Your task to perform on an android device: The first product on the list looks interesting, therefore I'd like to  read the specification.
Image 0: 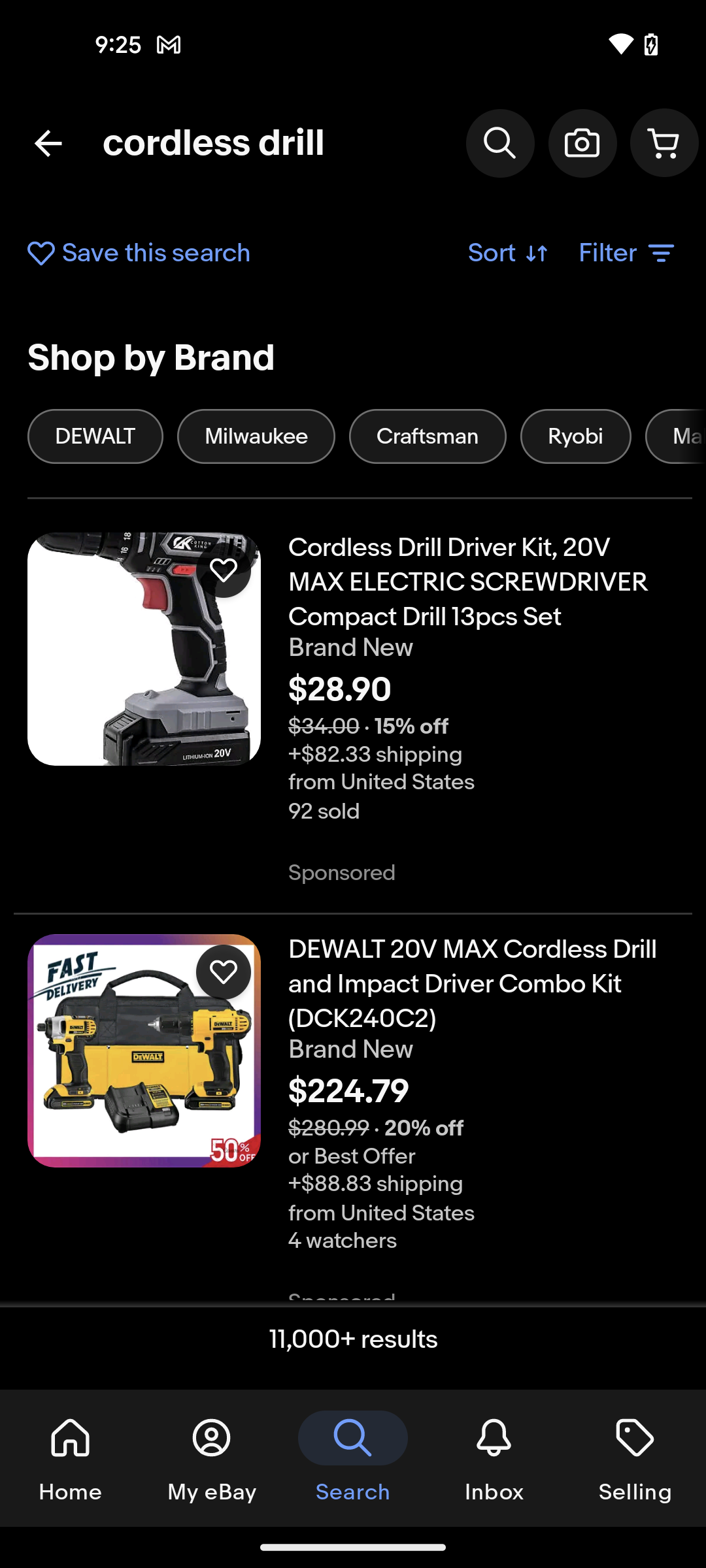
click on the first product of the list
Step 0: click (483, 582)
Image 1: 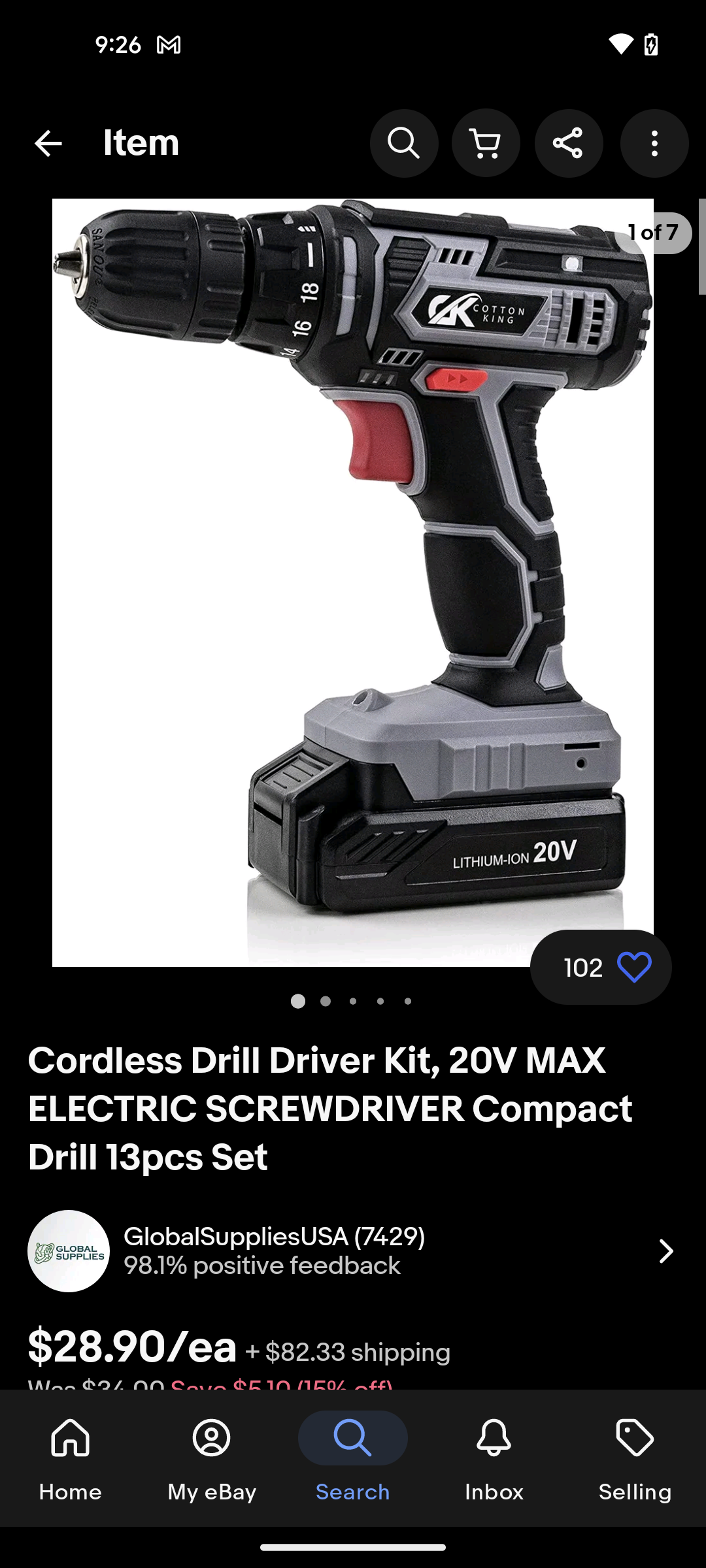
scroll down to read details
Step 1: scroll down
Image 3: 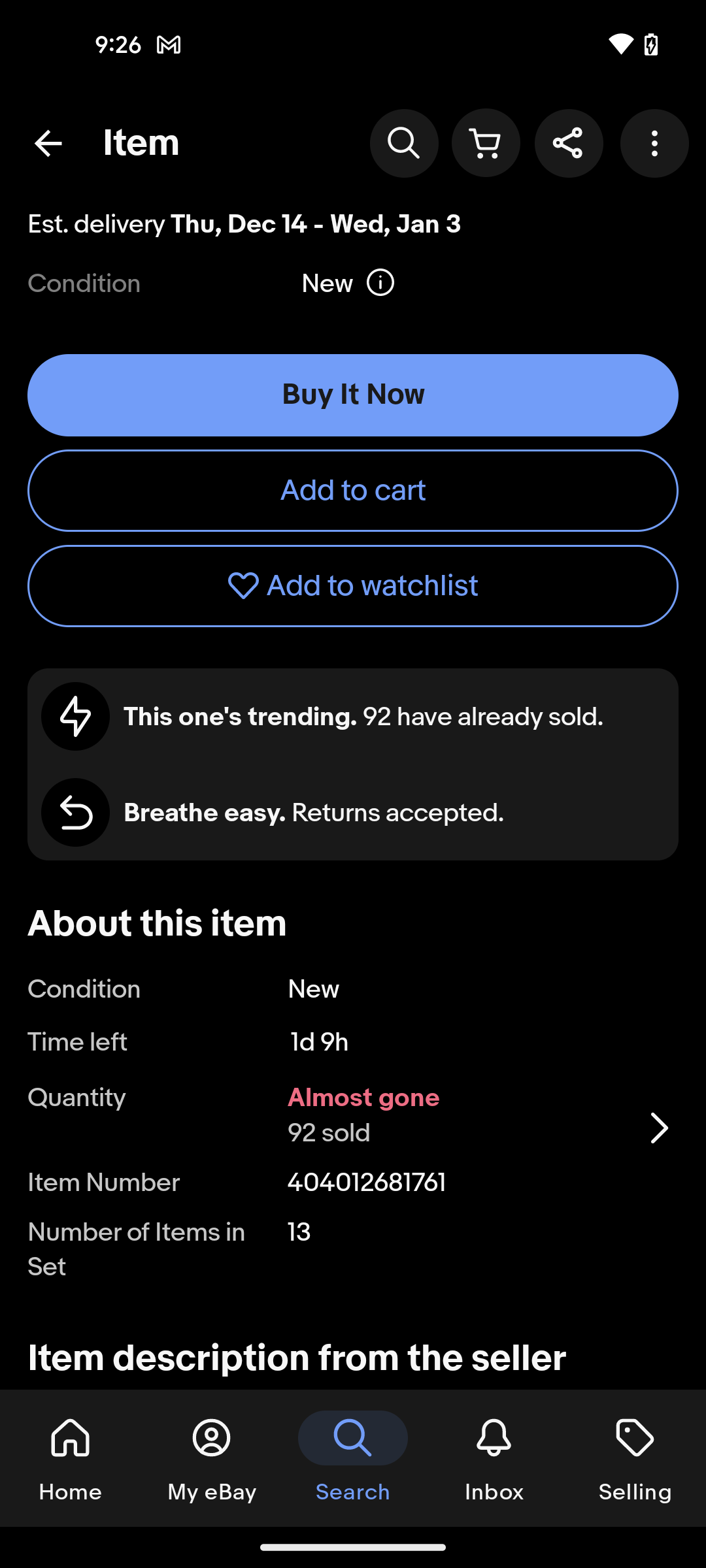
scroll down to read details
Step 3: scroll down